Your task to perform on an android device: I will view the hotel details so that I can book this hotel.
Image 0: 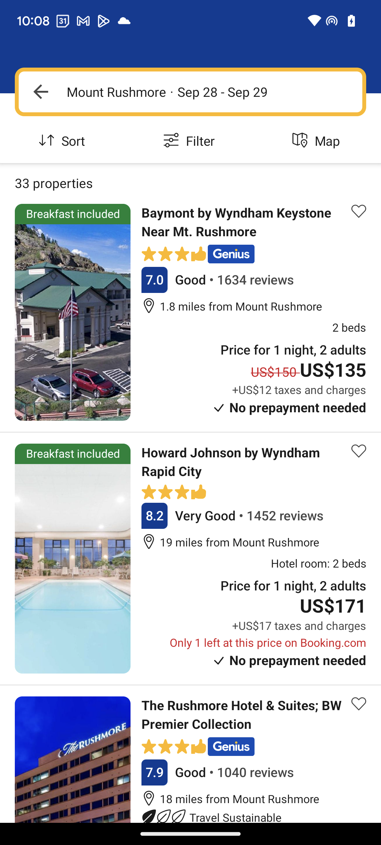
Click on the first search to view the hotel.
Step 0: click (244, 222)
Image 1: 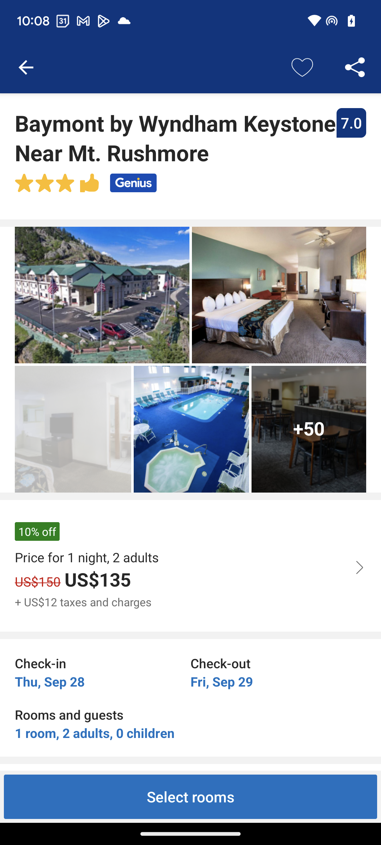
Swipe up to view the hotel details.
Step 1: scroll down